Your task to perform on an android device: I have to prepare a document for my office meeting, so create a document for me with the name "Office Meeting 2023" on the Docs app.
Image 0: 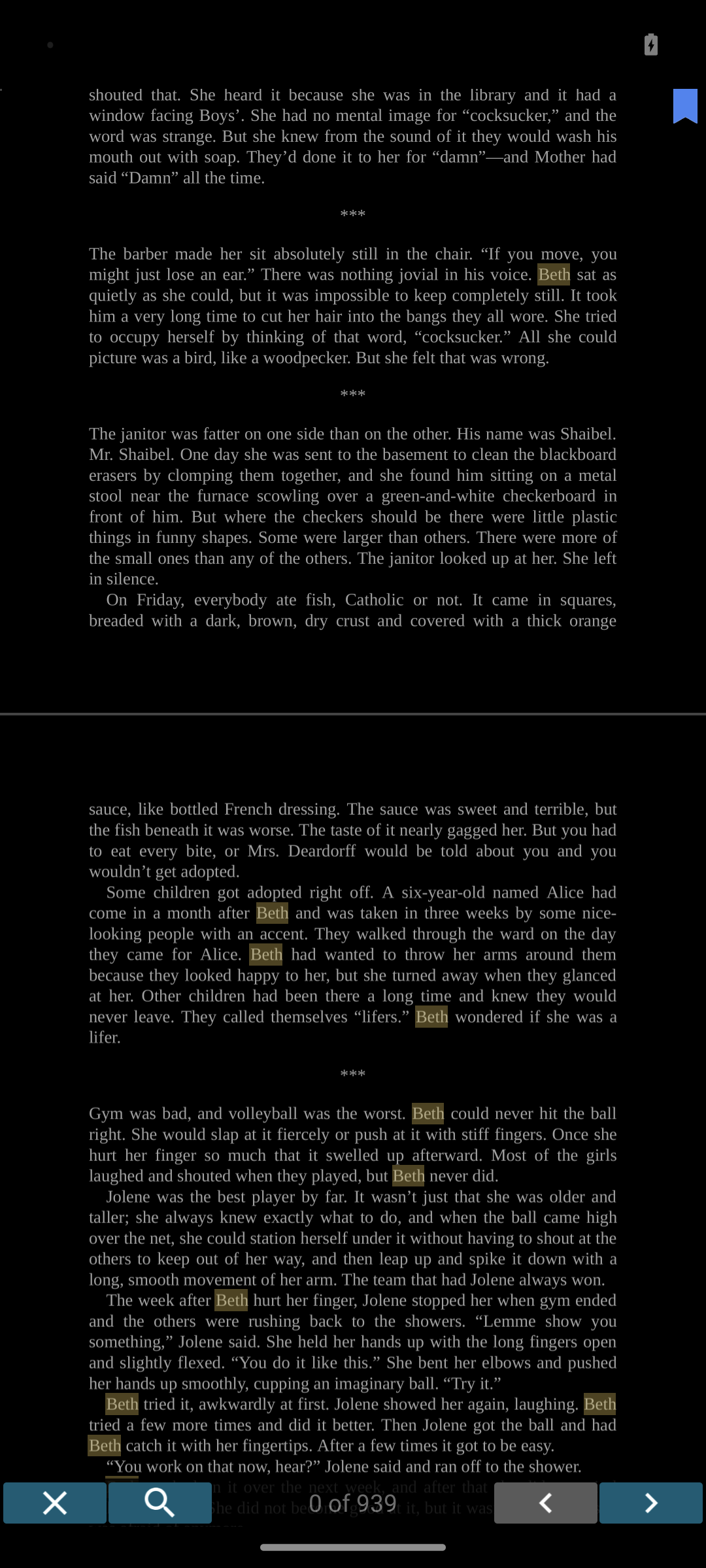
Open the Docs app.
Step 0: open app "Docs"
Image 1: 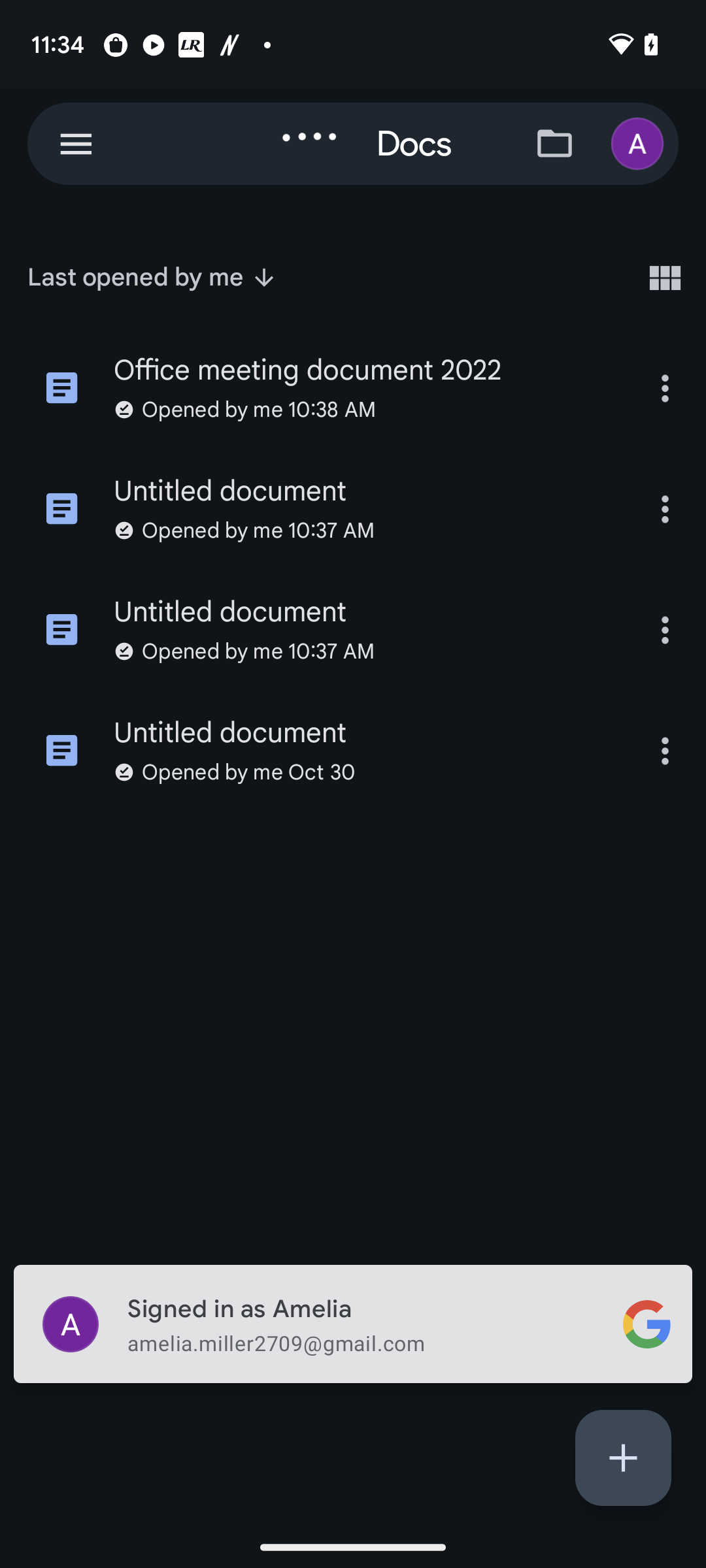
Click on the + icon at the bottom right corner of the screen.
Step 1: click (623, 1458)
Image 2: 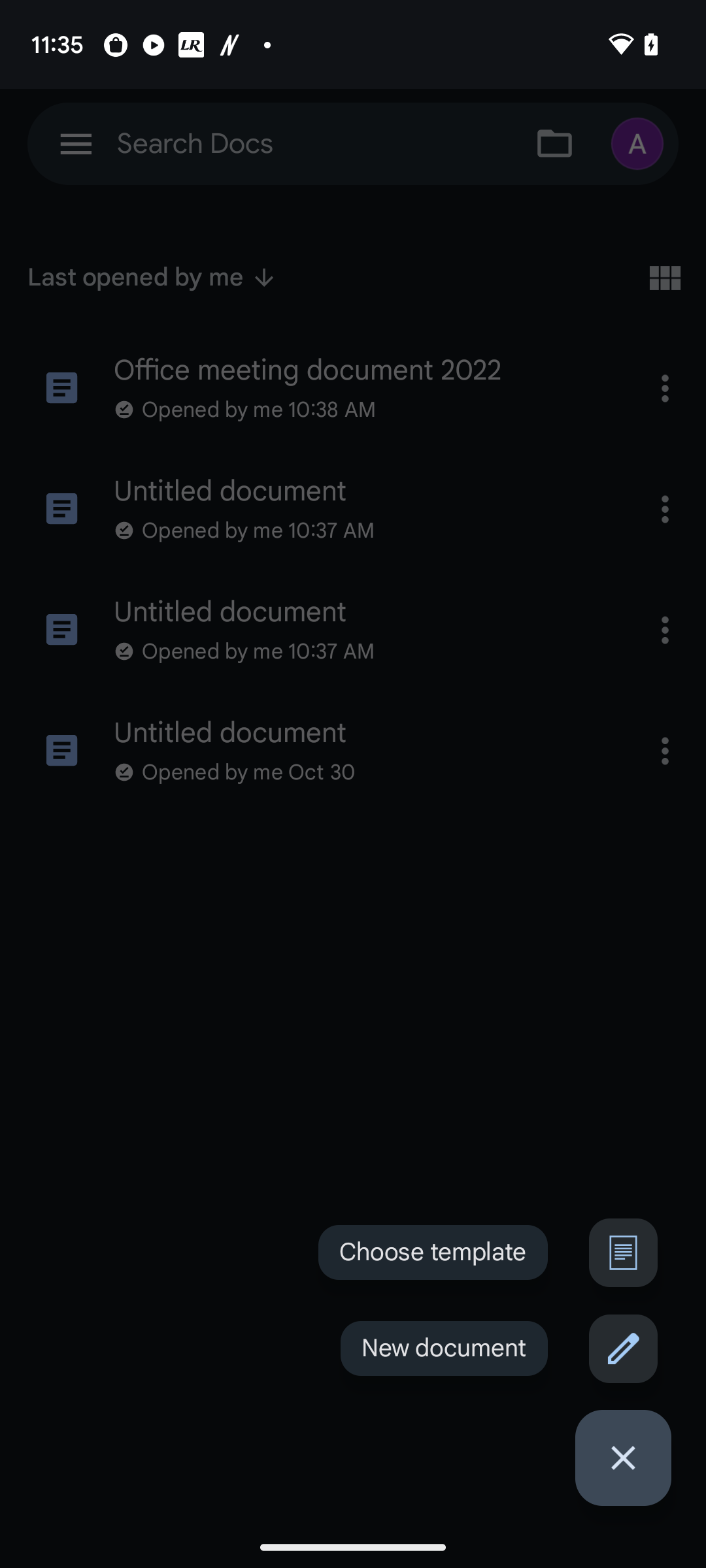
Click on the text "New document".
Step 2: click (444, 1348)
Image 3: 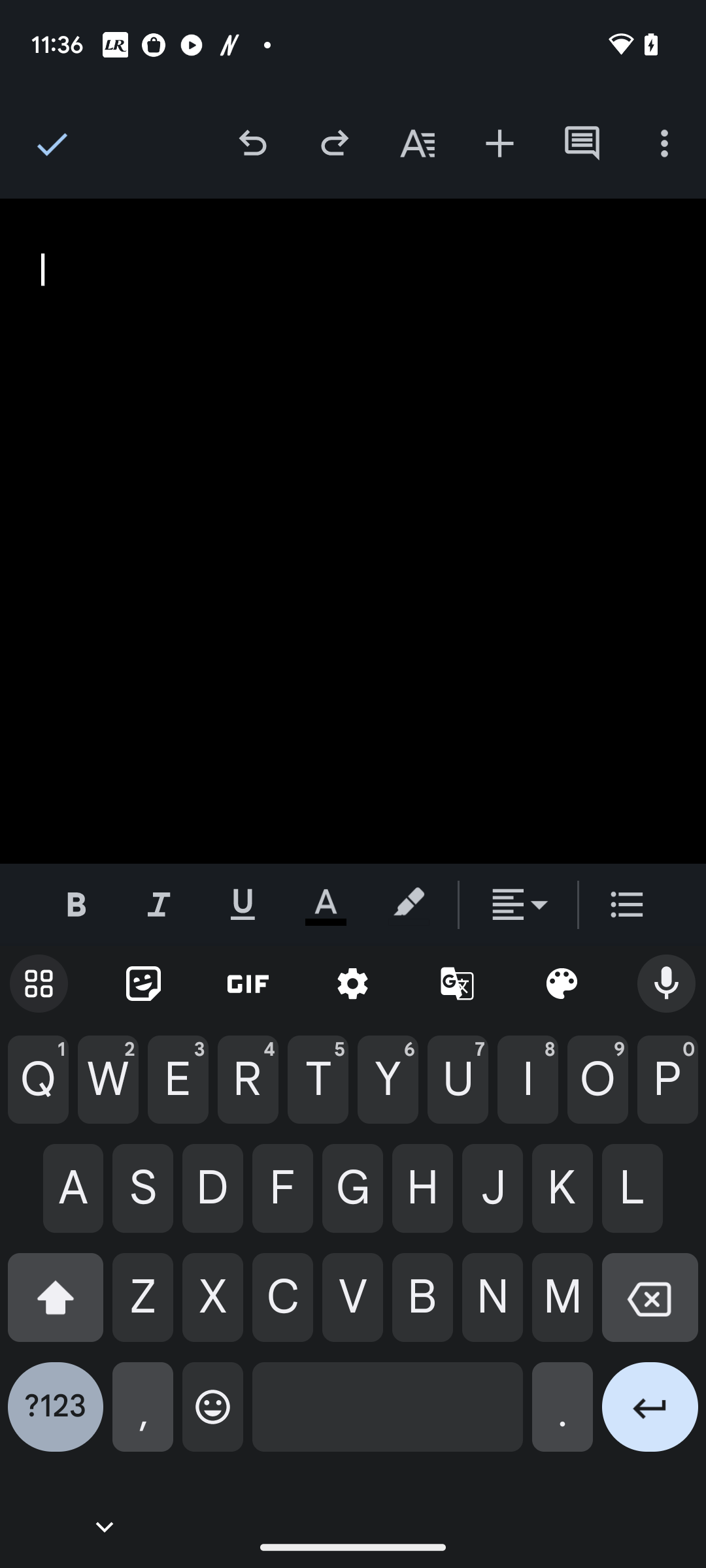
Click on the three dots at the top right corner.
Step 3: click (664, 143)
Image 4: 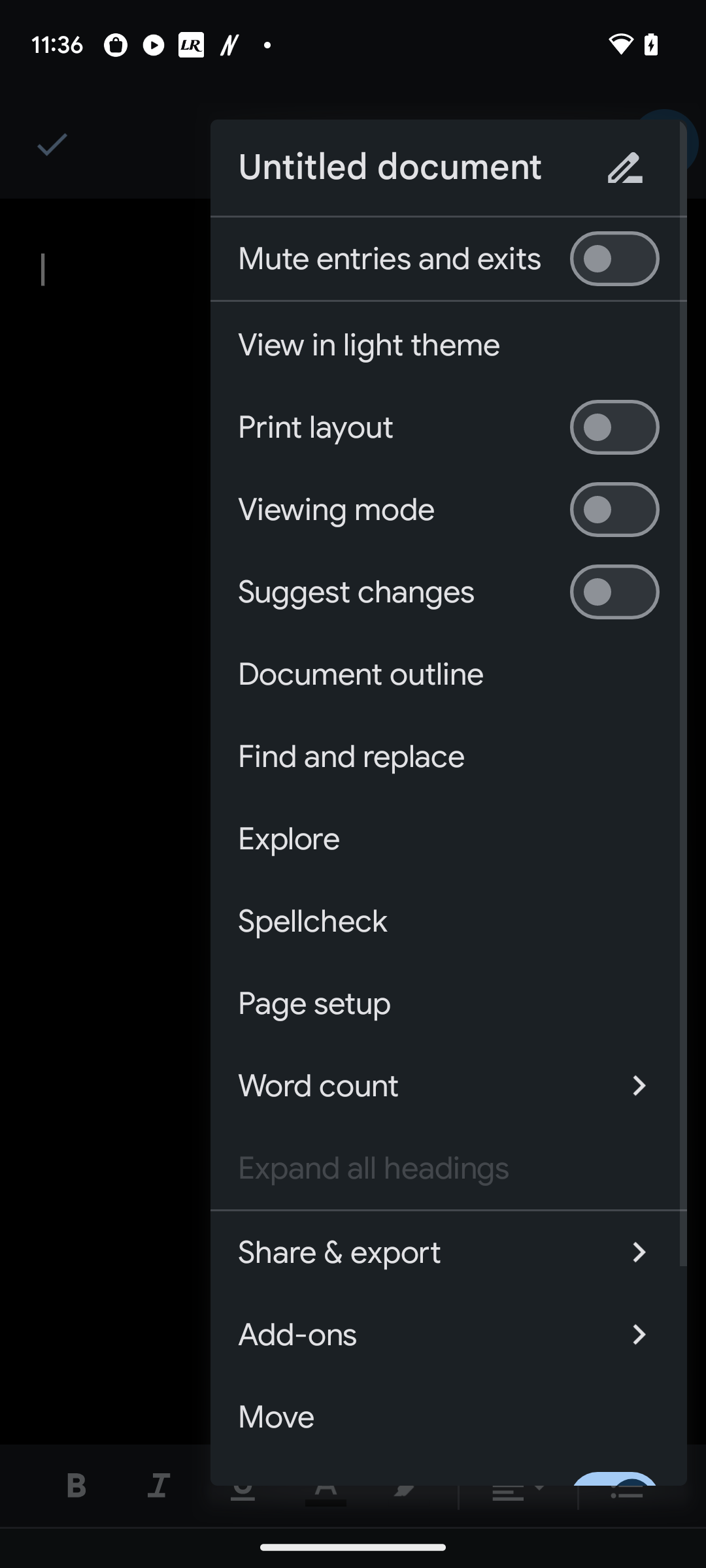
Click on the pen icon.
Step 4: click (613, 176)
Image 5: 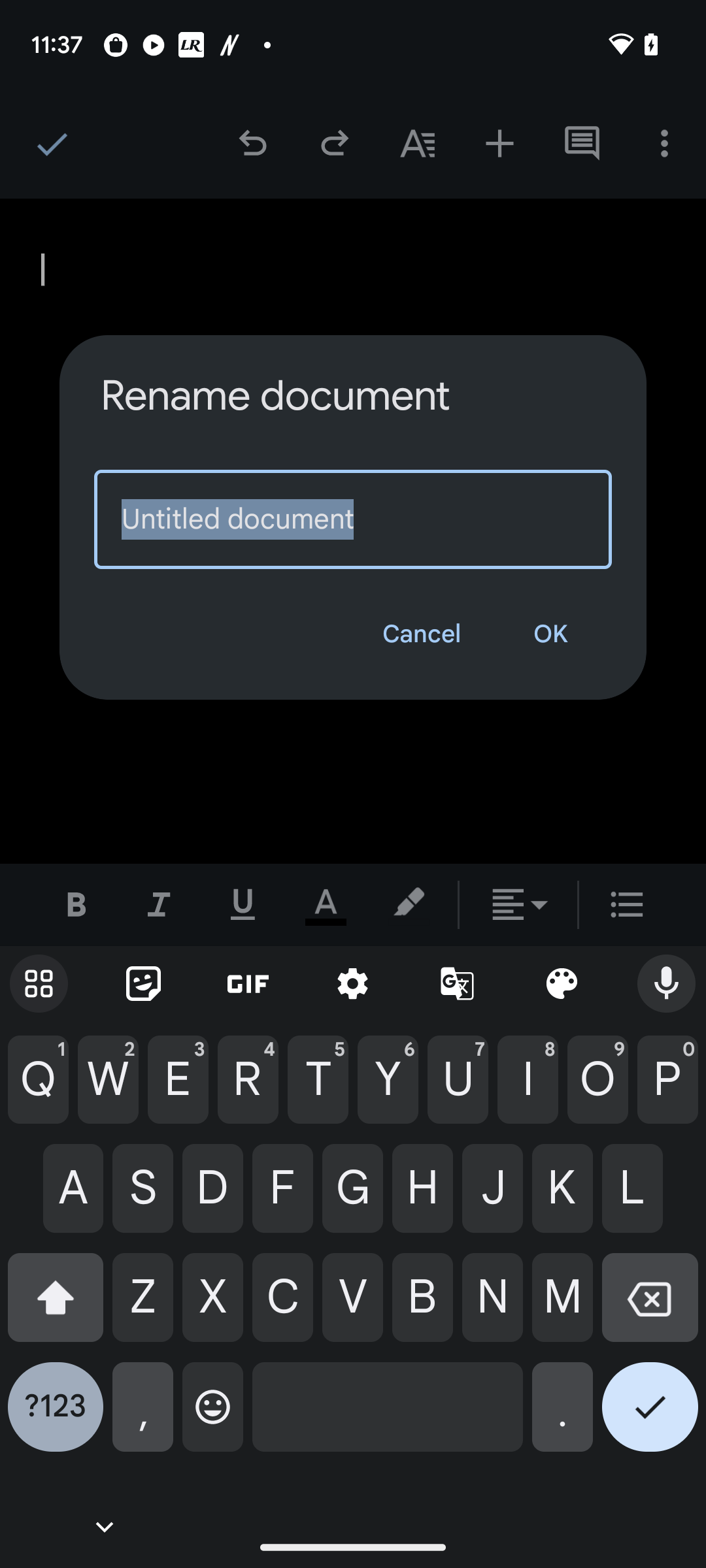
Type "Office Meeting 2023" in the Input box.
Step 5: type "Office Meeting 2023"
Image 6: 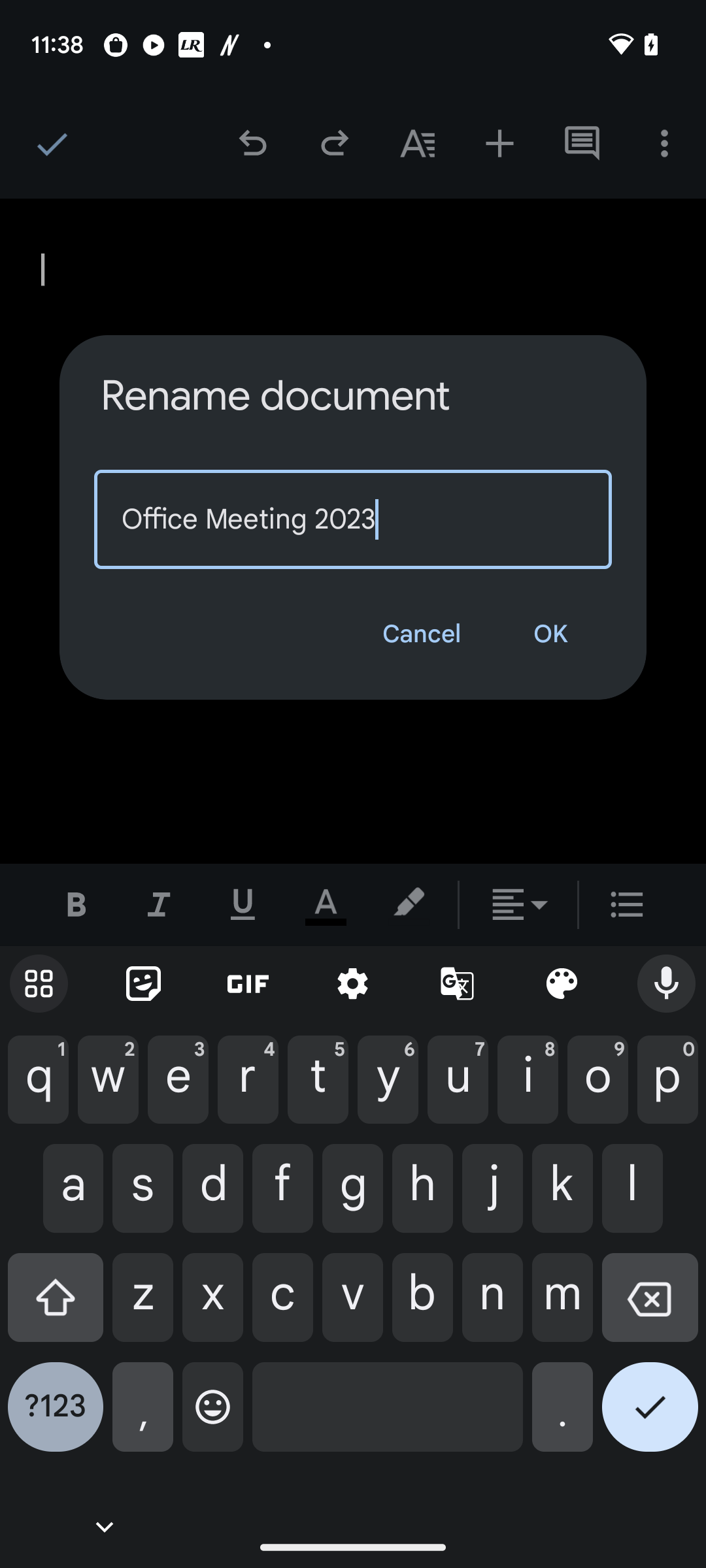
Click on the tab "OK".
Step 6: click (550, 634)